Your task to perform on an android device: Forward an email from Duolingo to dbwscratch.test.id2@gmail.com.
Image 0: 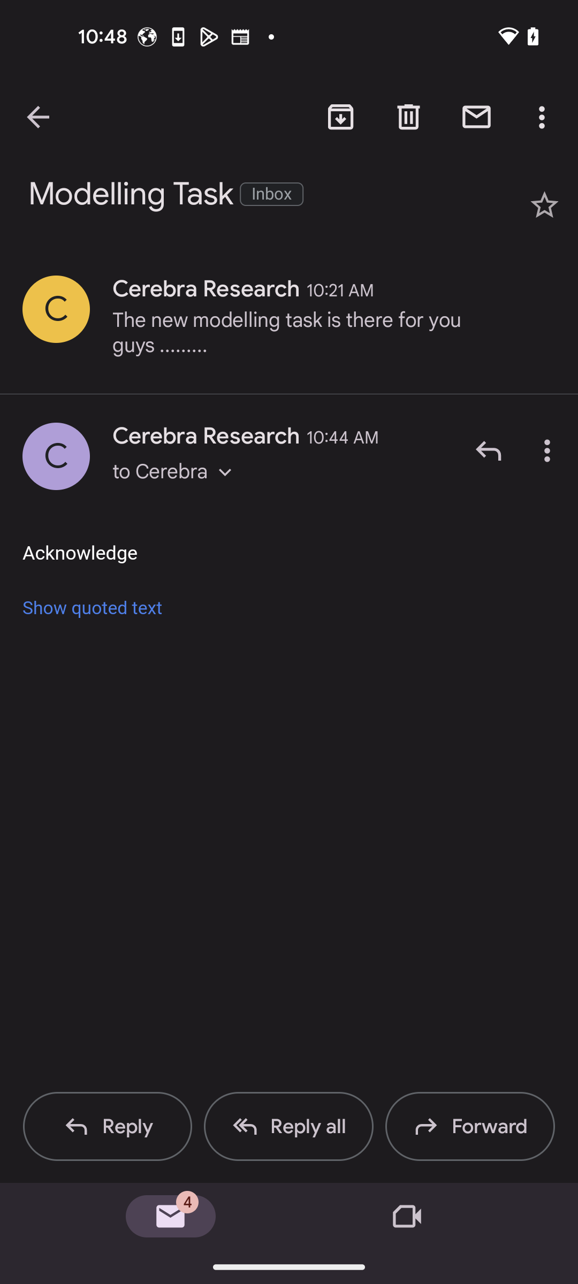
Go back to the previous screen
Step 0: press back button
Image 1: 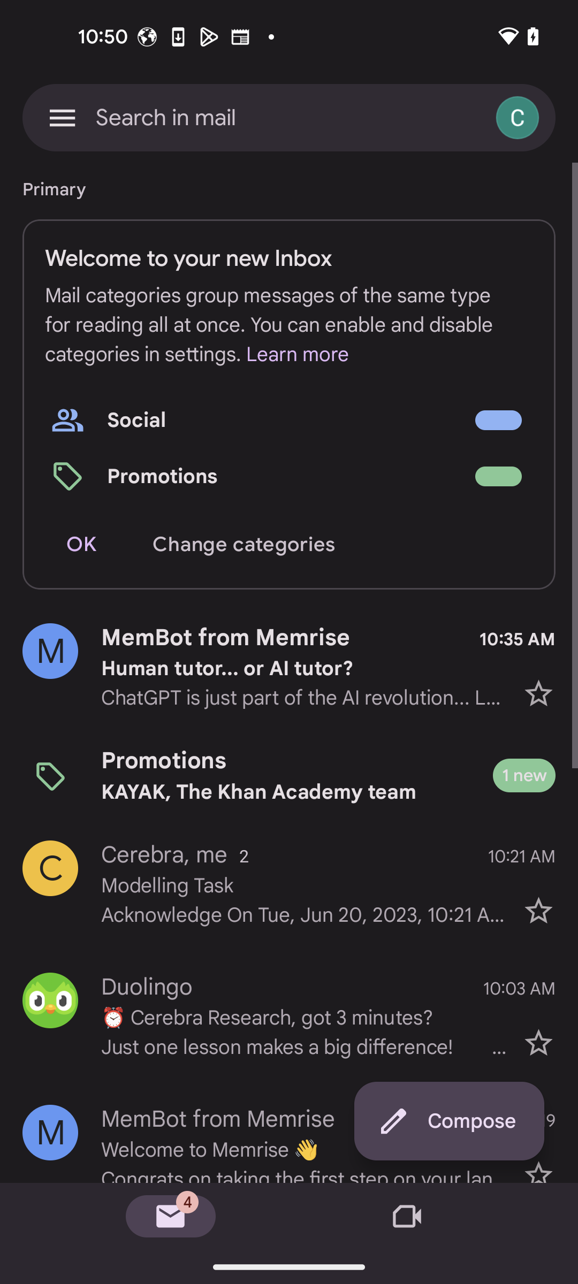
Open Duolingo mail
Step 1: click (306, 1018)
Image 2: 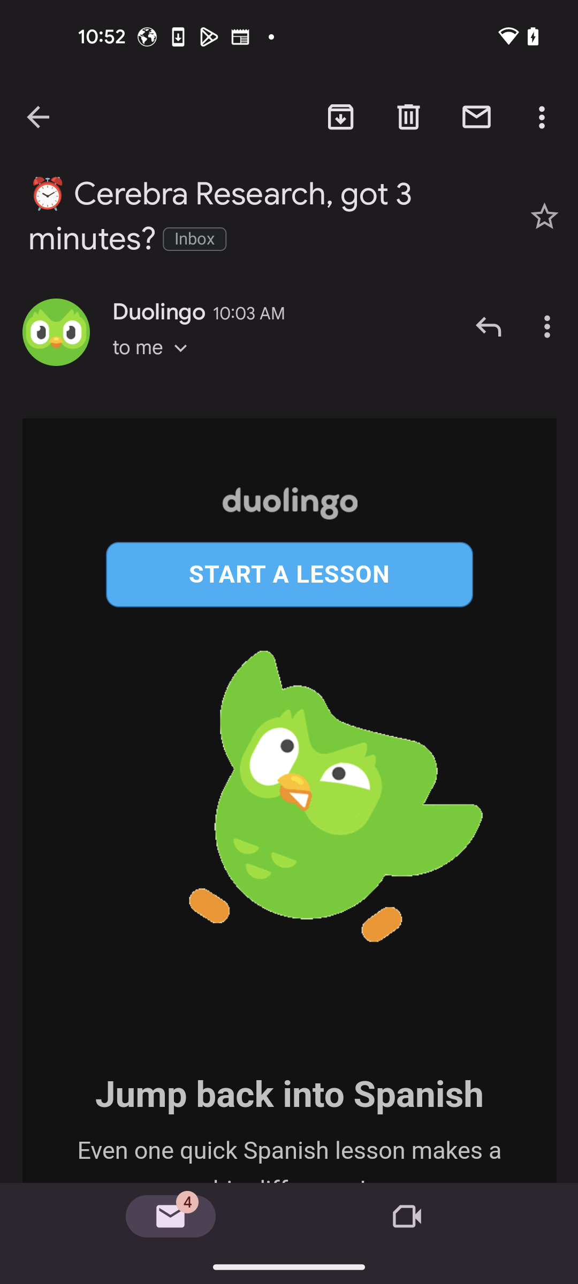
Click on the three dots below the star icon.
Step 2: click (550, 326)
Image 3: 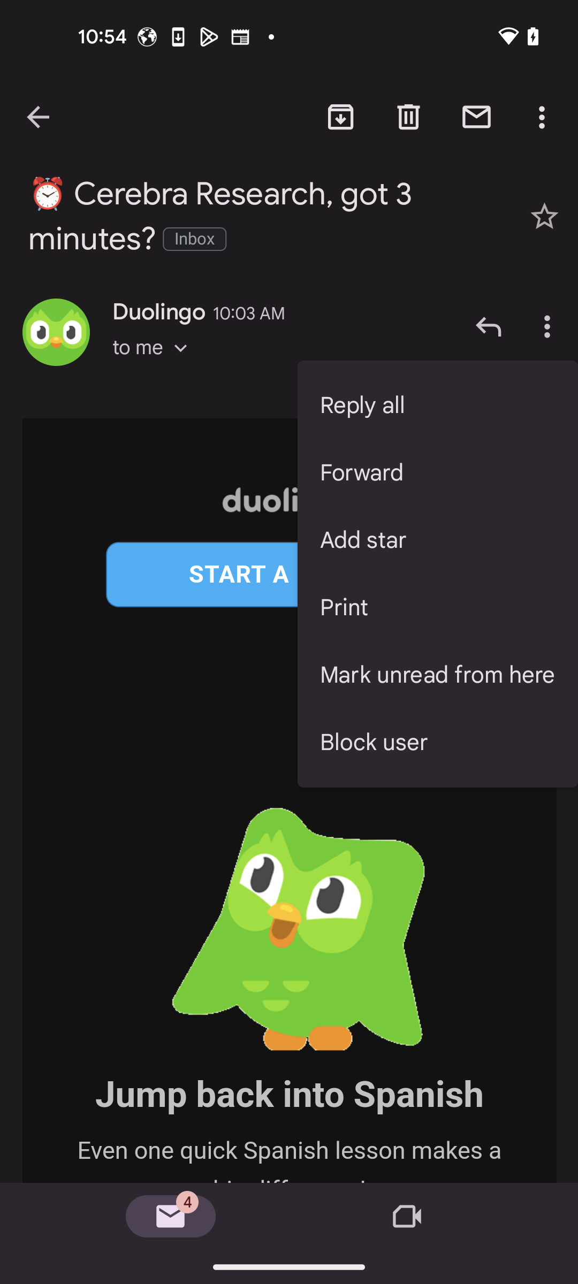
Click on Forward
Step 3: click (438, 472)
Image 4: 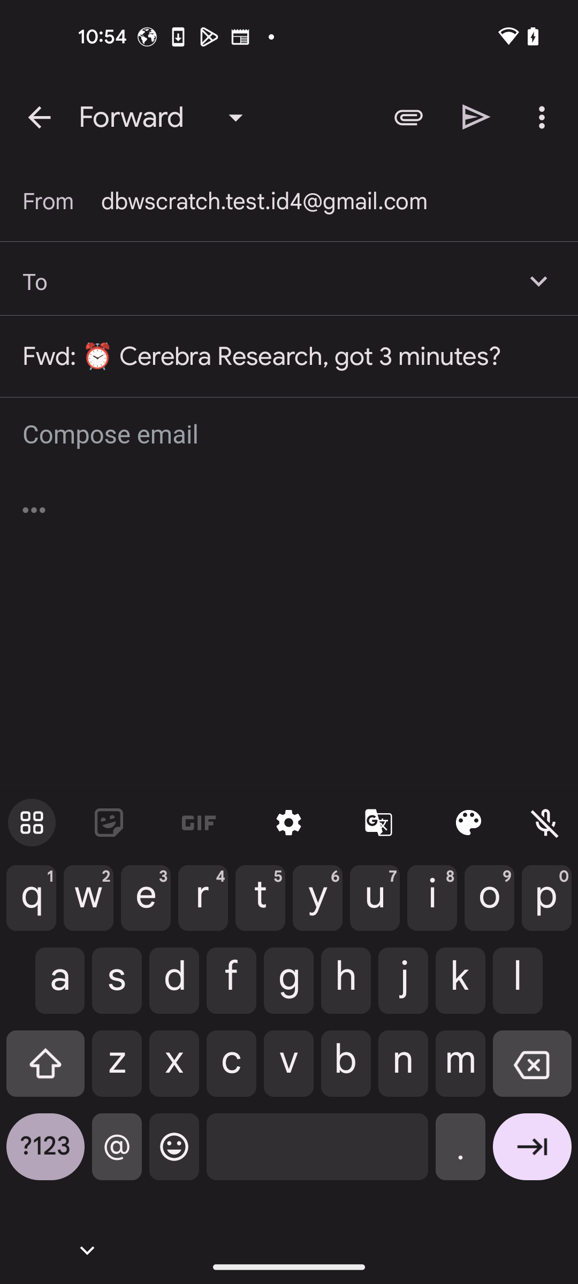
Enter the email address dbwscratch.test.id2@gmail.com
Step 4: type "dbwscratch.test.id2@gmail.com"
Image 5: 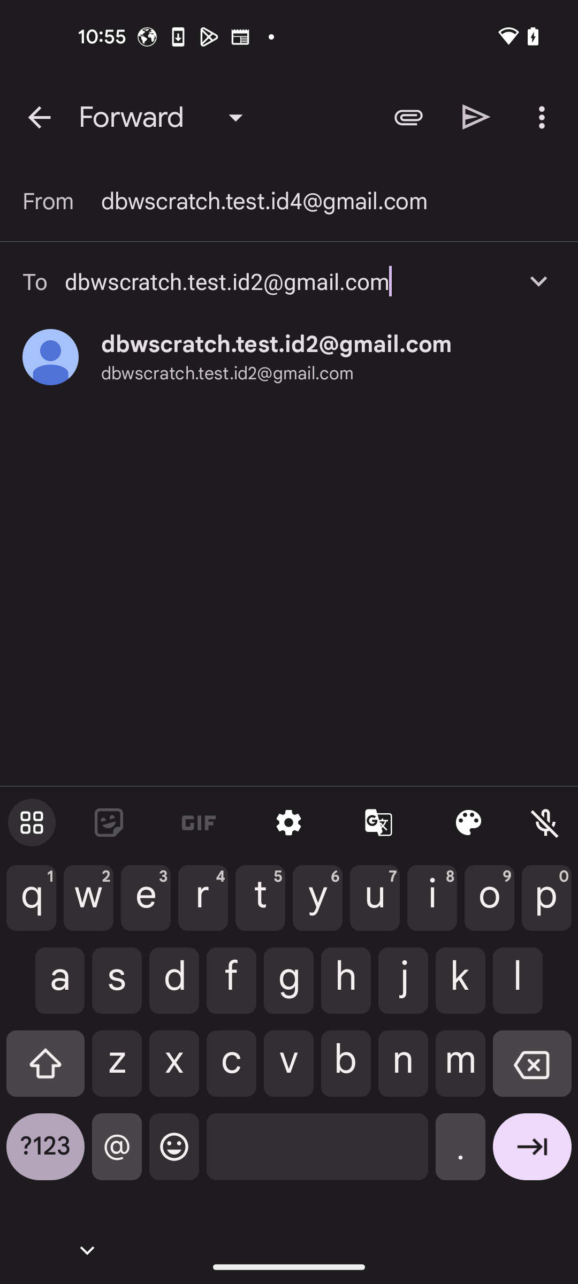
Click on the Result email address
Step 5: click (276, 344)
Image 6: 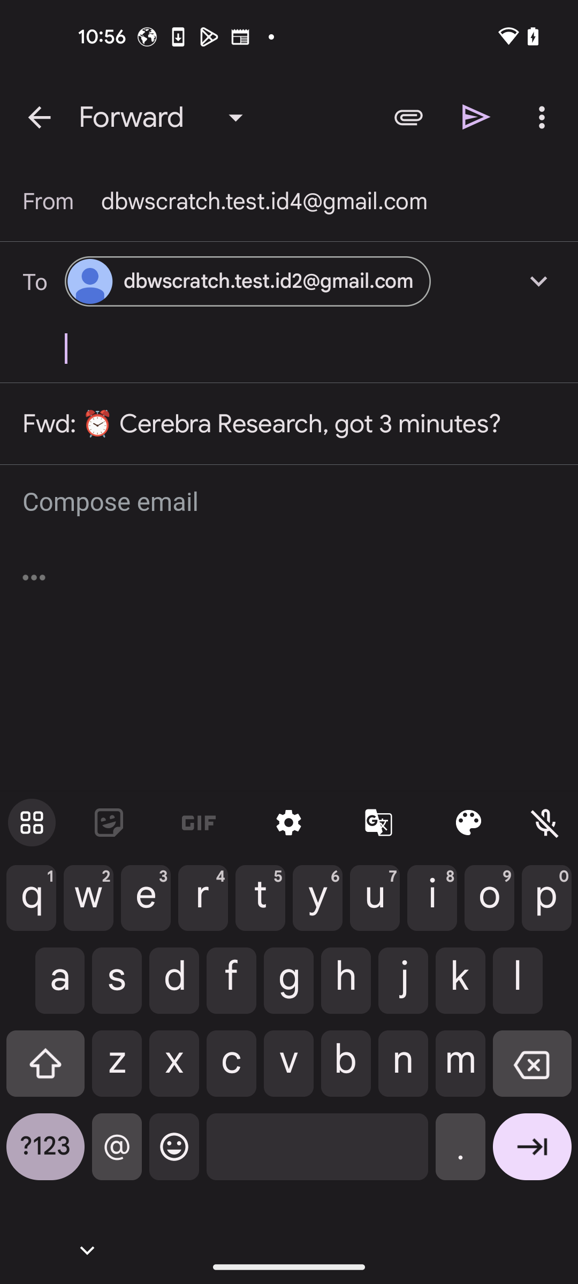
Click on Send icon
Step 6: click (476, 117)